Your task to perform on an android device: I want to save the current recording with the title Leisure thoughts.
Image 0: 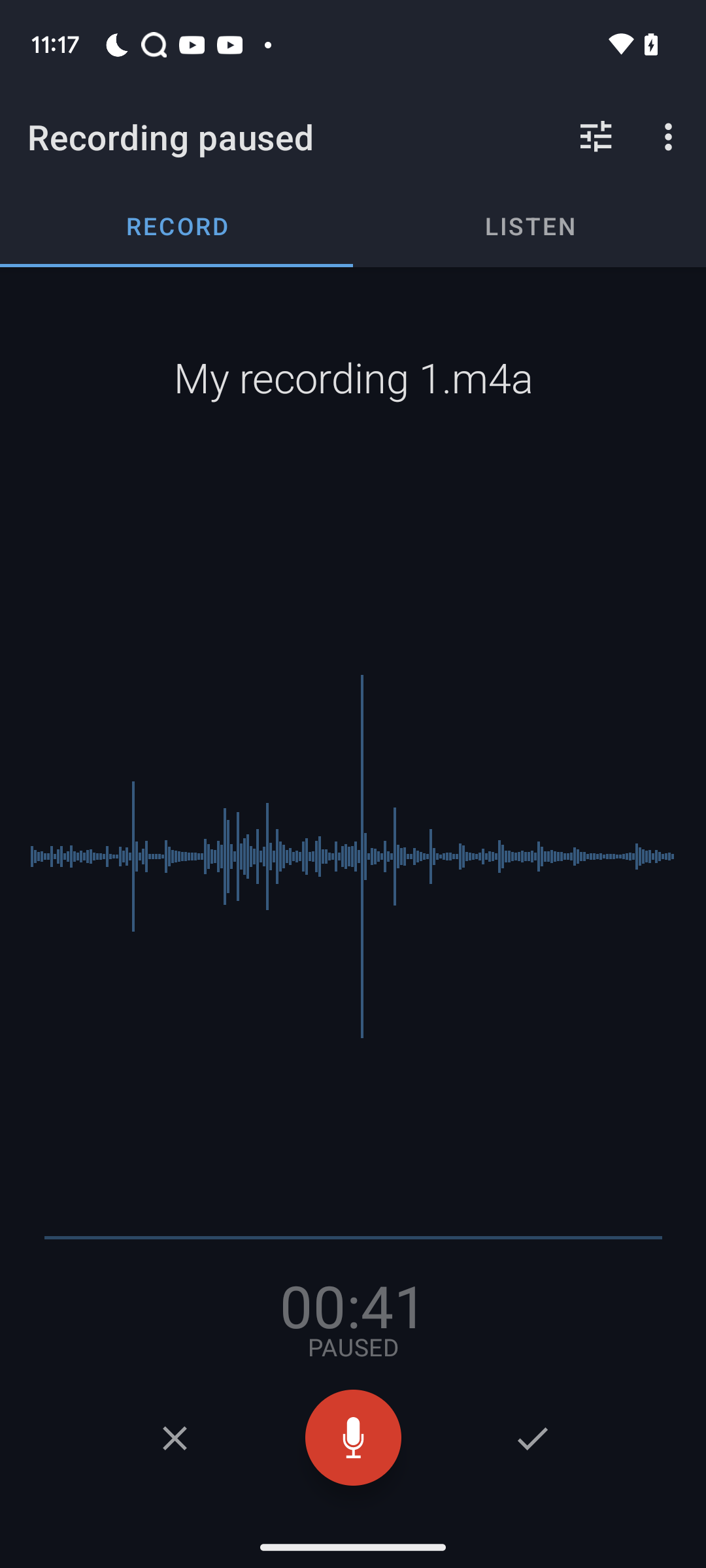
Click on the tick icon at the bottom of the screen
Step 0: click (532, 1437)
Image 1: 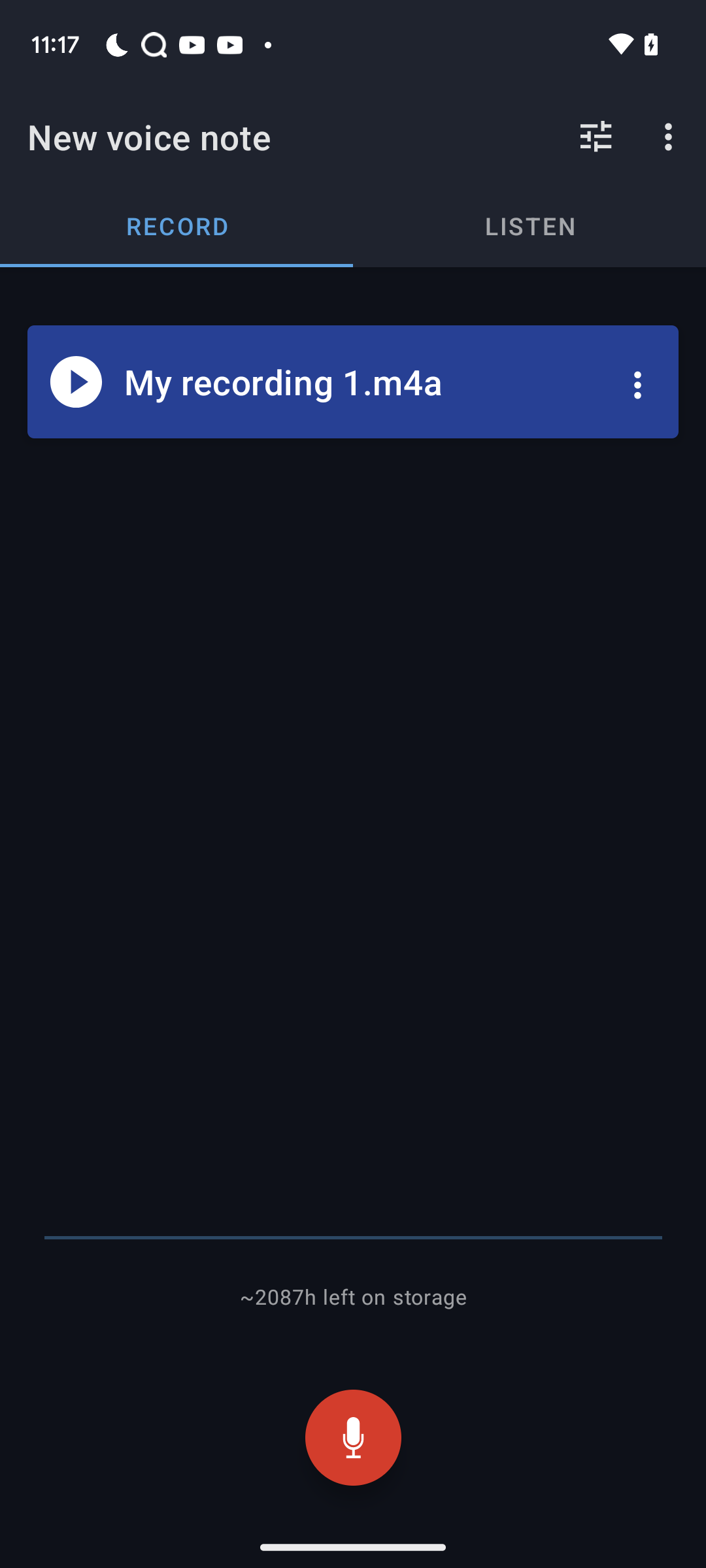
Click on the three dot icon of the recording
Step 1: click (637, 384)
Image 2: 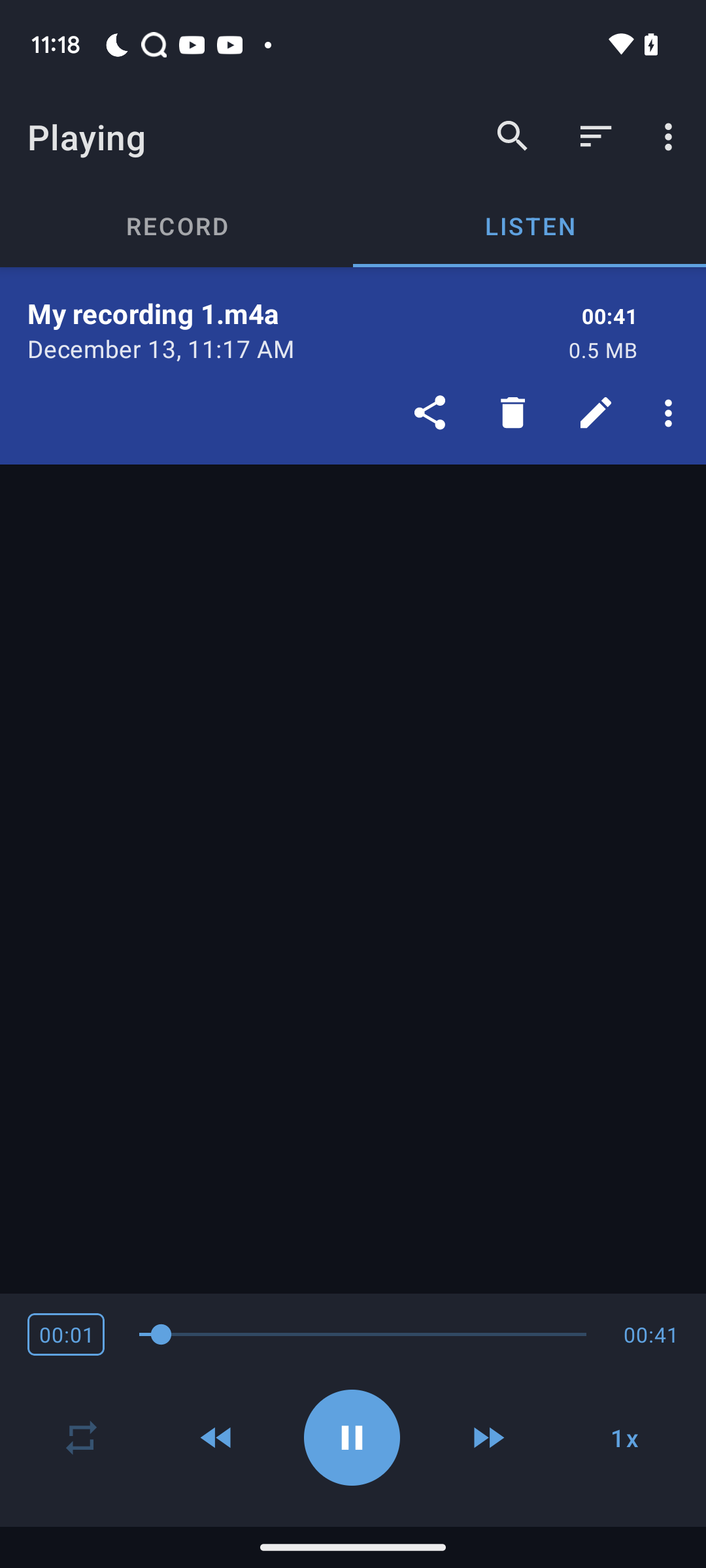
Click on the third button
Step 2: click (596, 412)
Image 3: 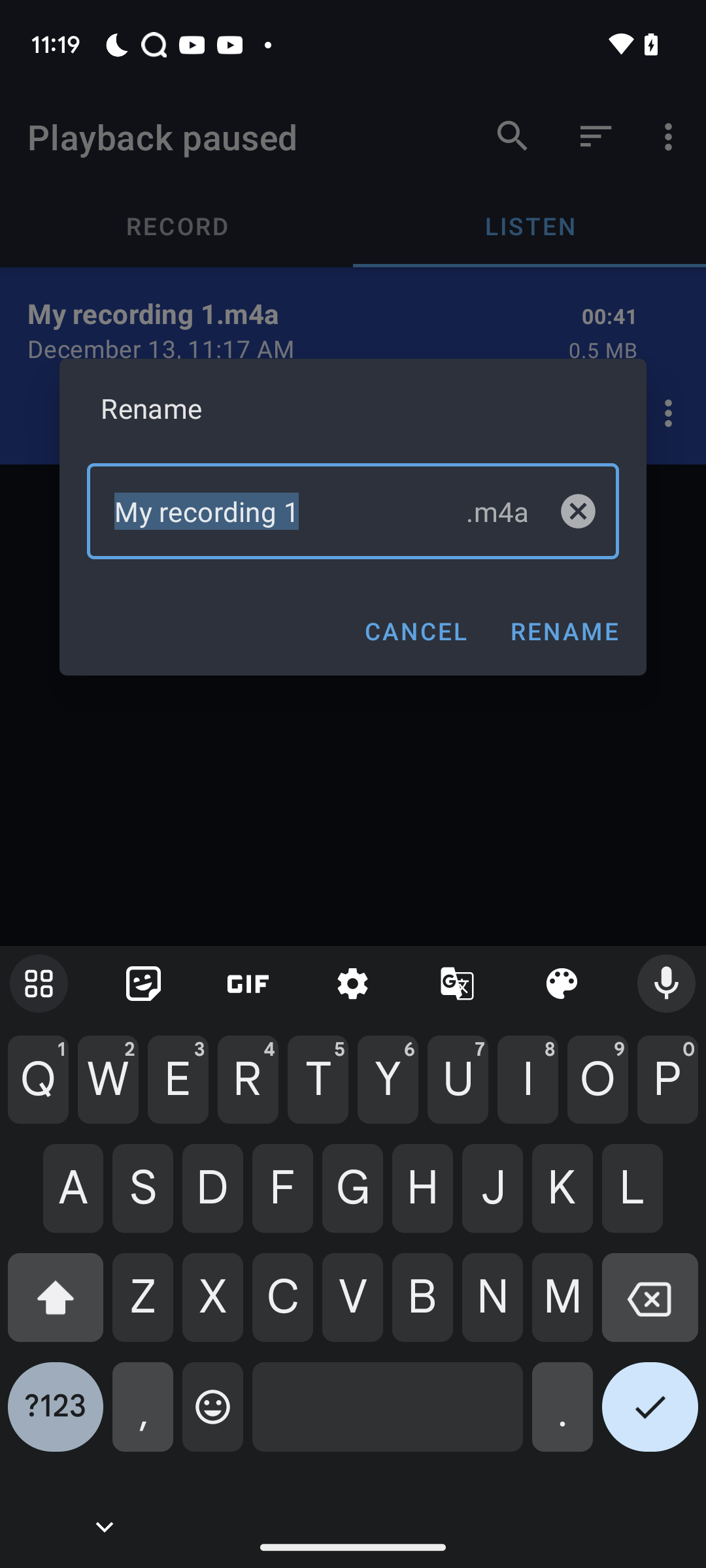
Click on the cross icon in the keypad
Step 3: click (650, 1307)
Image 4: 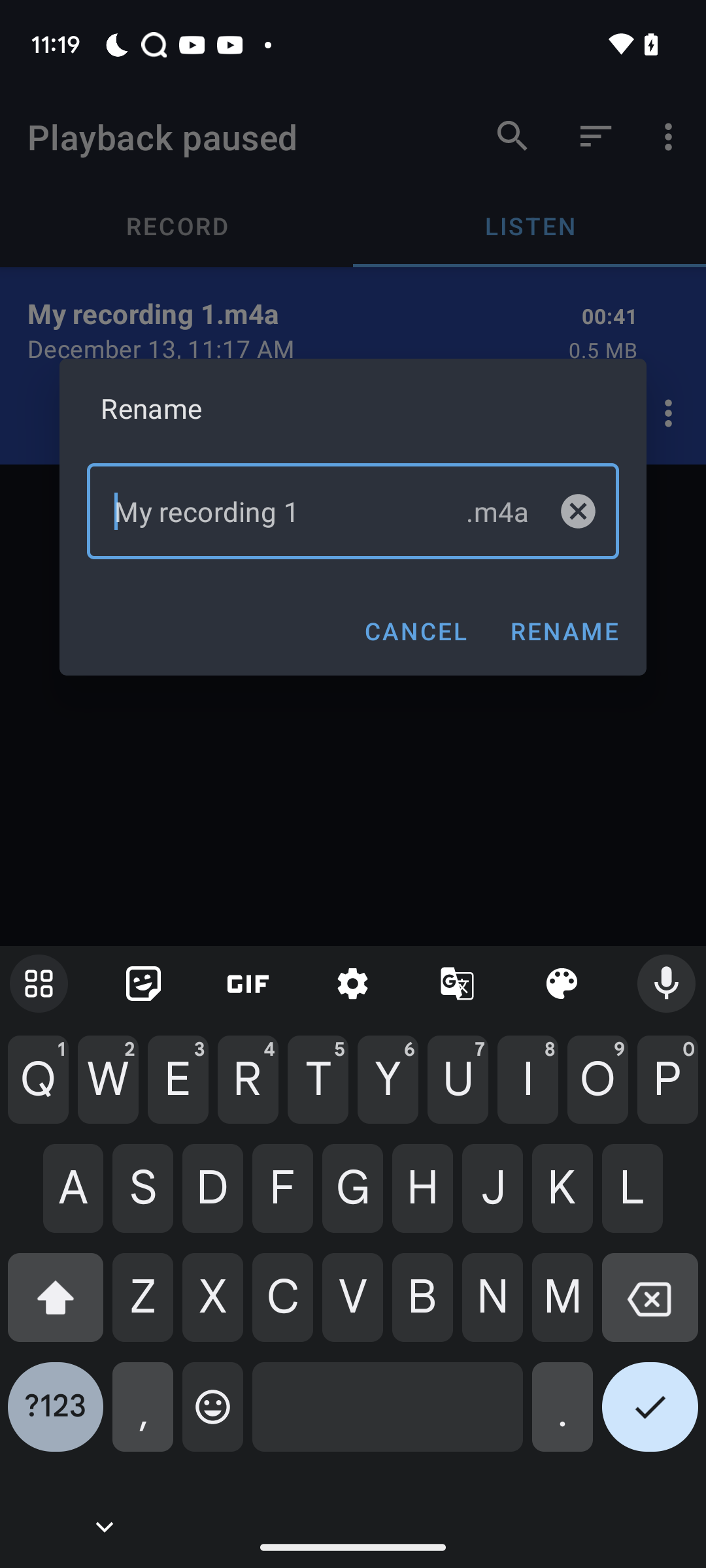
Enter title as Leisure thoughts
Step 4: type "Leisure thoughts"
Image 5: 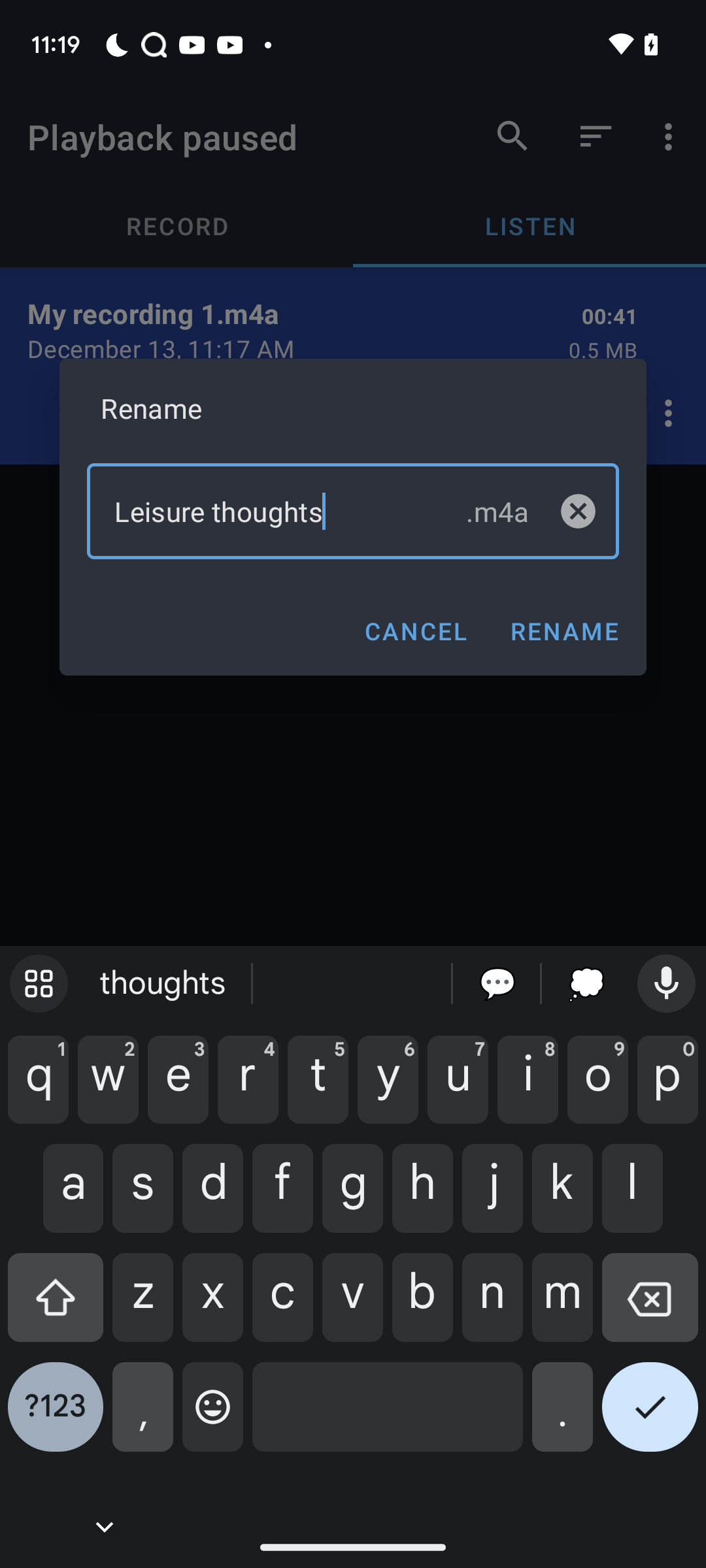
Click on the rename option
Step 5: click (563, 631)